Your task to perform on an android device: I need to know how much progress i have made , so i want to keep track of the improvements through oppia app
Image 2: 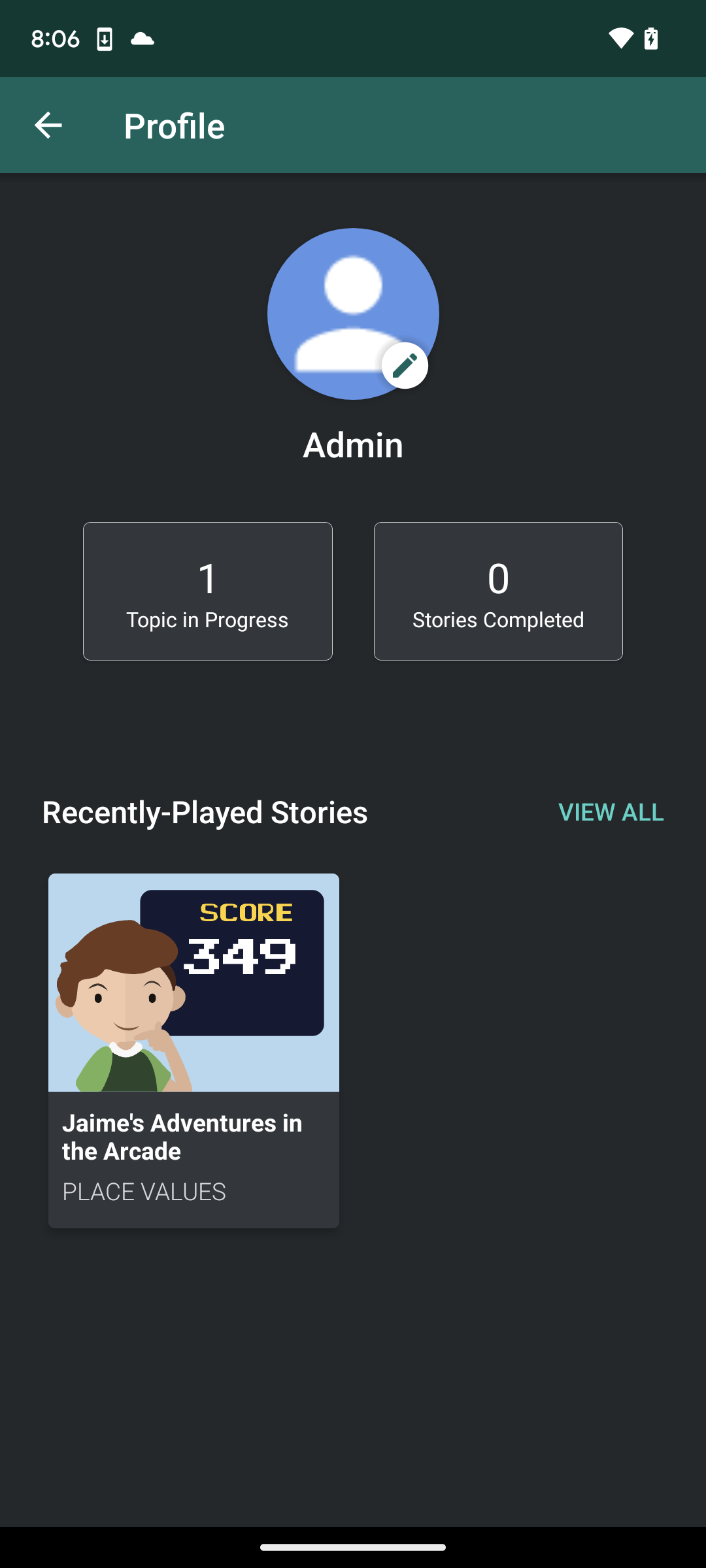
click on topic in progress at upper center of the screen 
Step 2: click (166, 529)